Your task to perform on an android device: Read the reviews for TERREX FREE HIKER 2.0 Low GORE-TEX HIKING SHOES in the Adidas app
Image 0: 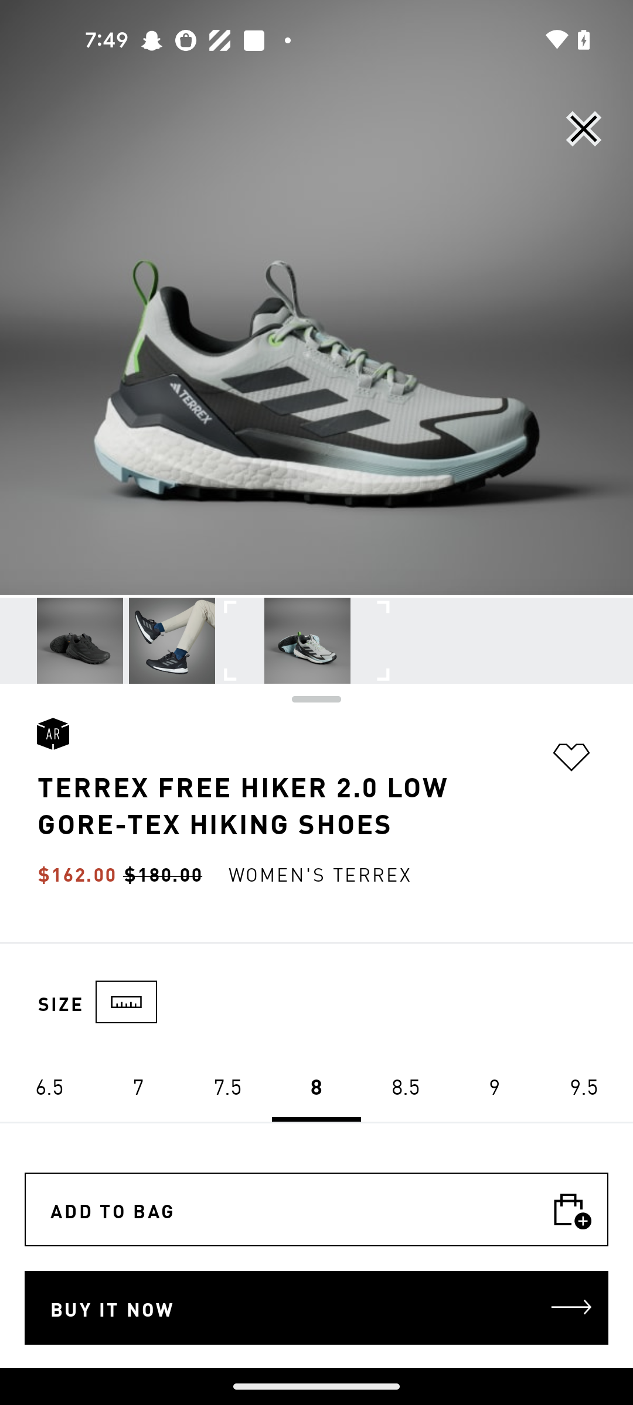
Swipe up to view the Reviews option 
Step 0: scroll down
Image 1: 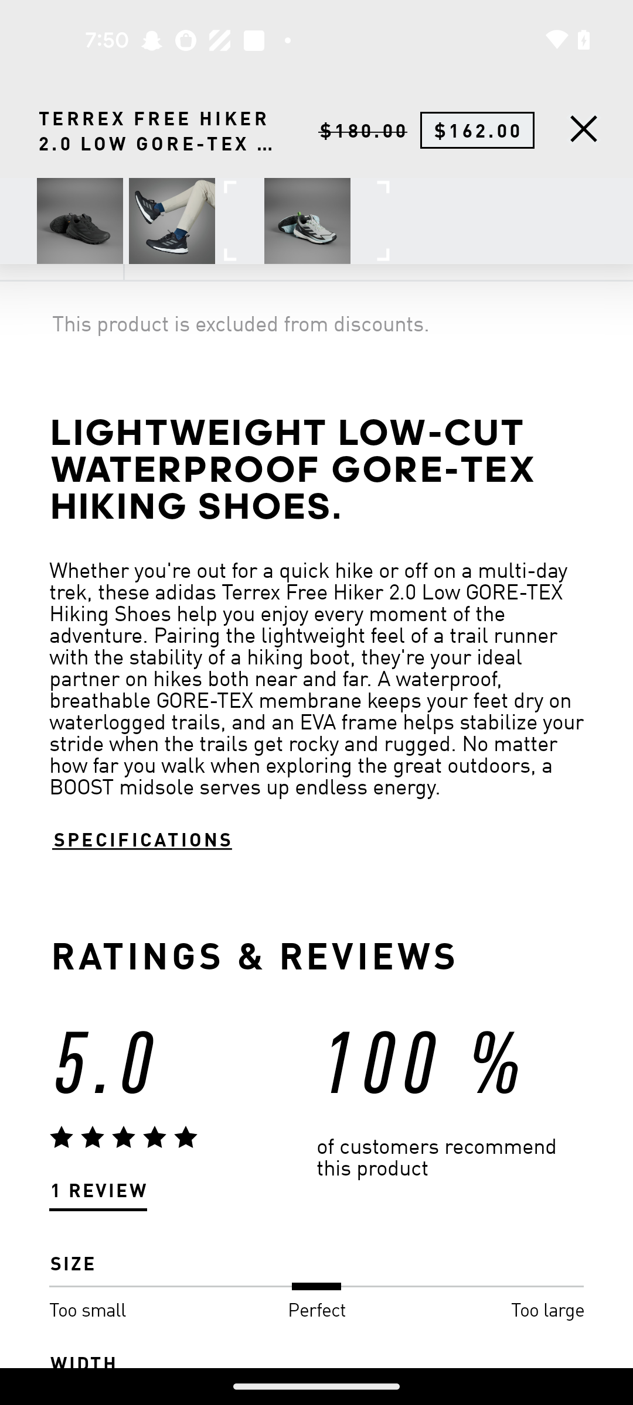
Swipe up to view the Reviews option 
Step 1: scroll down
Image 2: 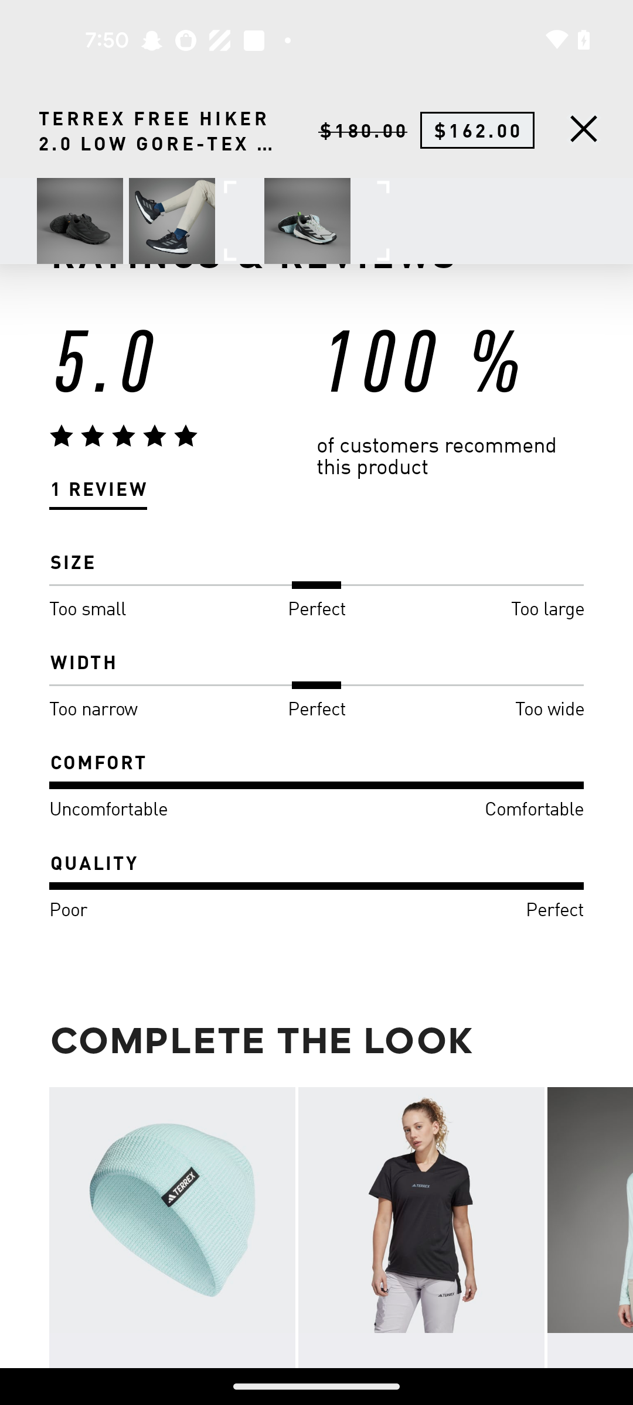
Click on the Reviews option
Step 2: click (98, 490)